Your task to perform on an android device: In the PlantIn app, I want to get an inspiration article for "How to repot succulents step by step"?
Image 0: 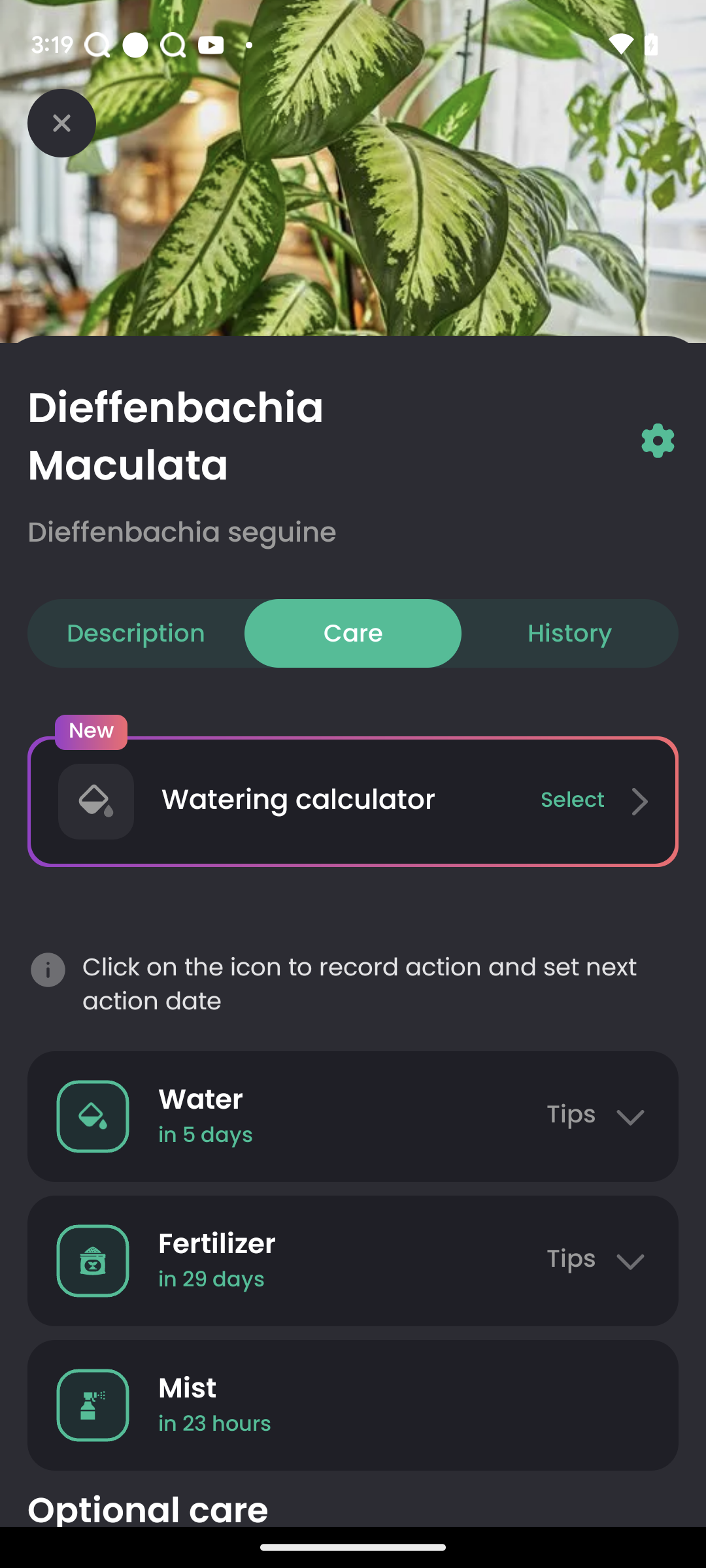
go back to the previous page
Step 0: press back button
Image 1: 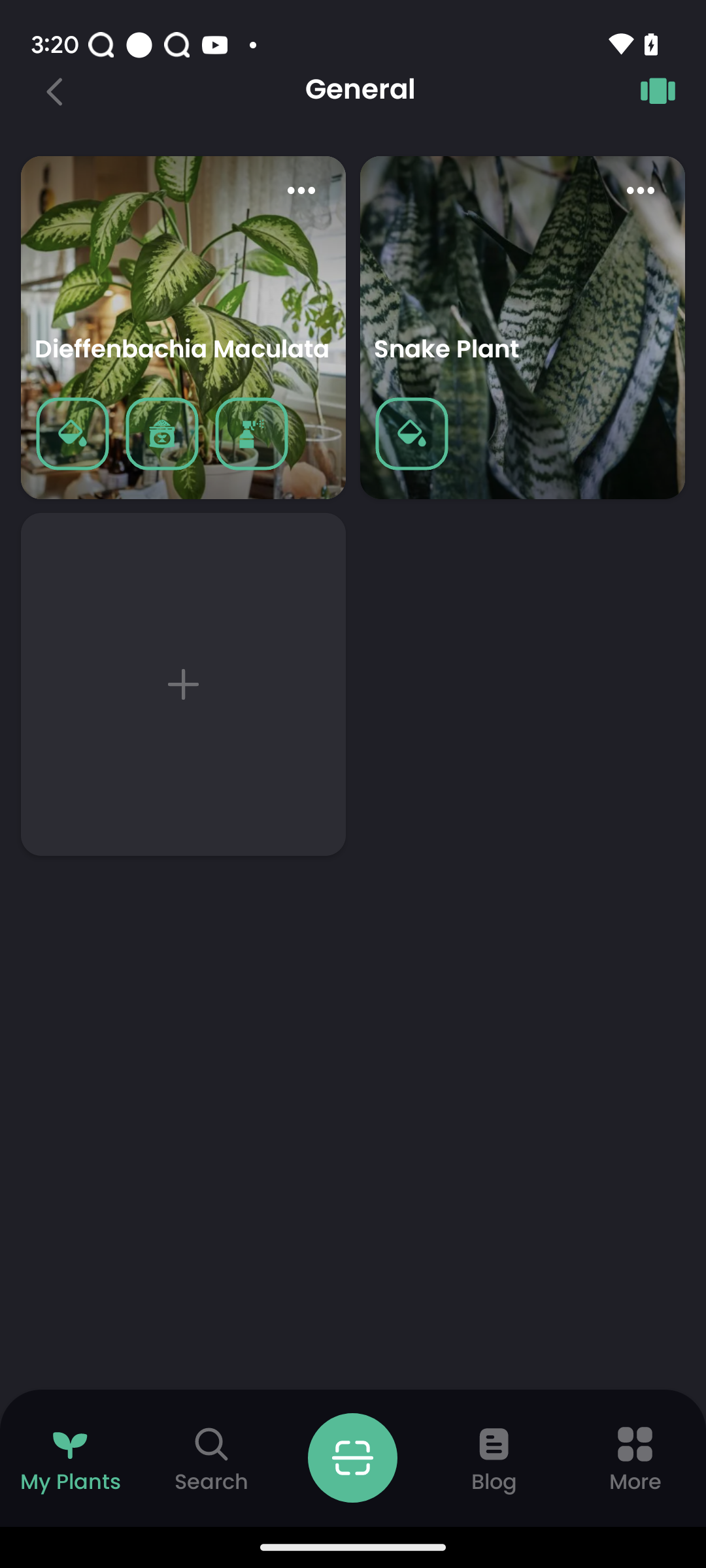
click on the more tab at the bottom right of the screen
Step 1: click (635, 1458)
Image 2: 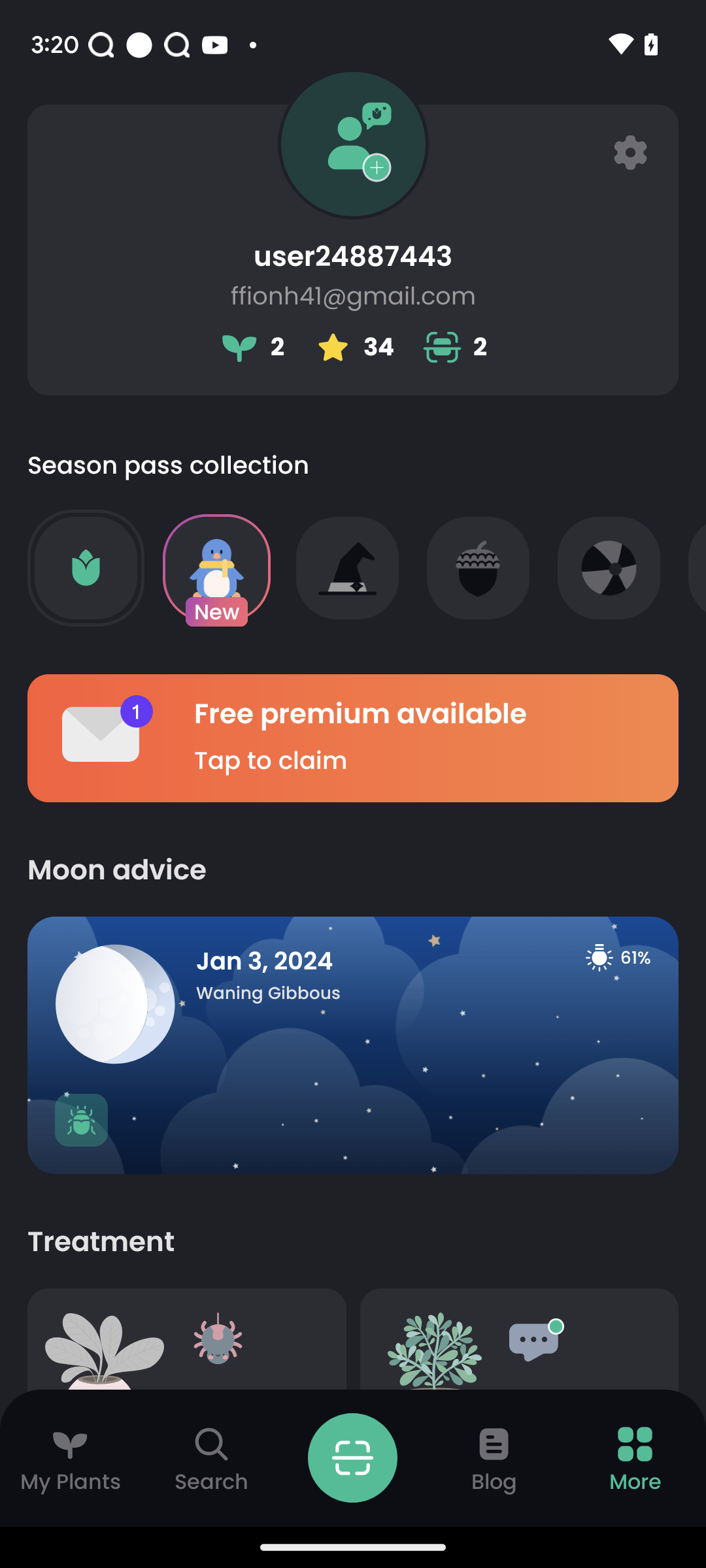
Swipe up to view the article
Step 2: scroll down
Image 3: 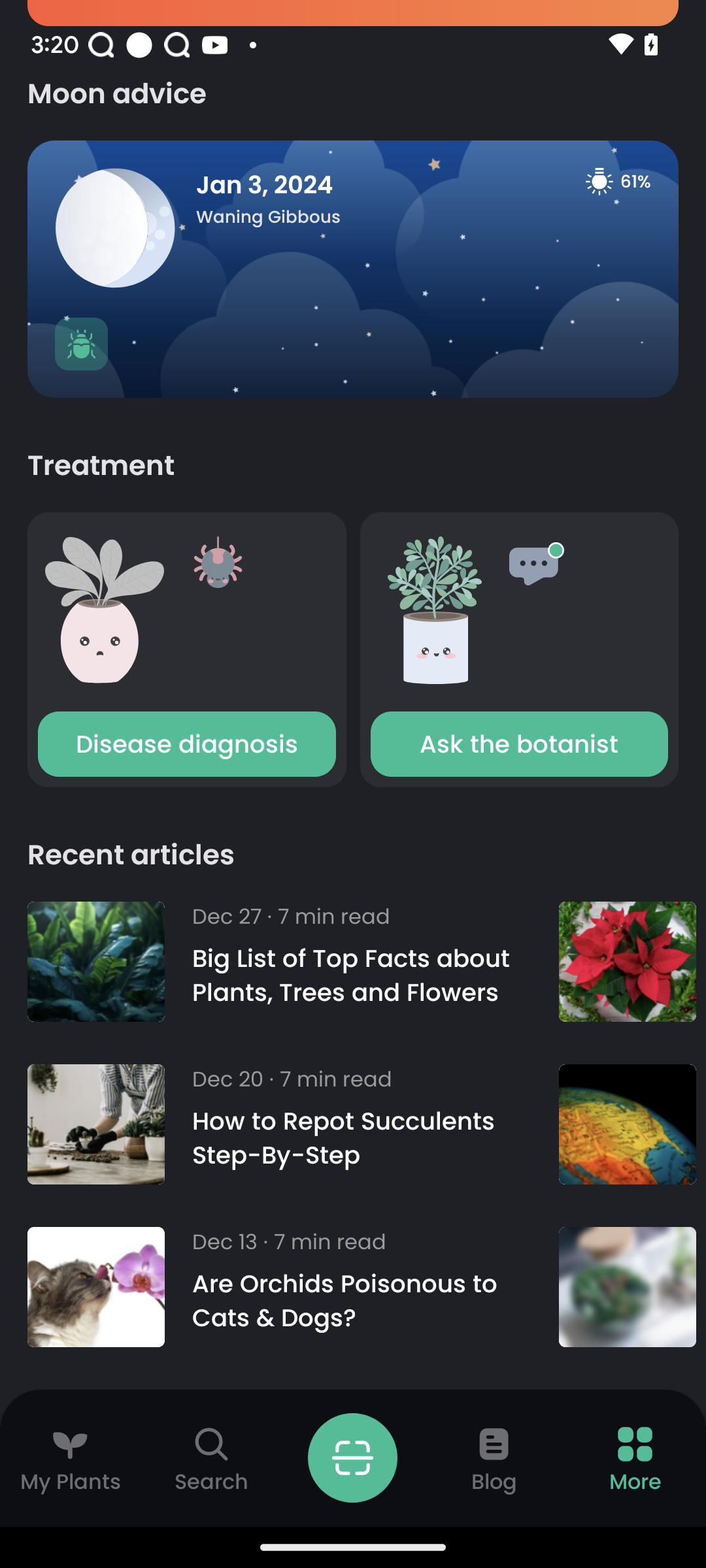
Click on the "How to repot succulents step by step"
Step 3: click (95, 1124)